Your task to perform on an android device: Show me the shoes that are best fit for all weather on the Temu app.
Image 0: 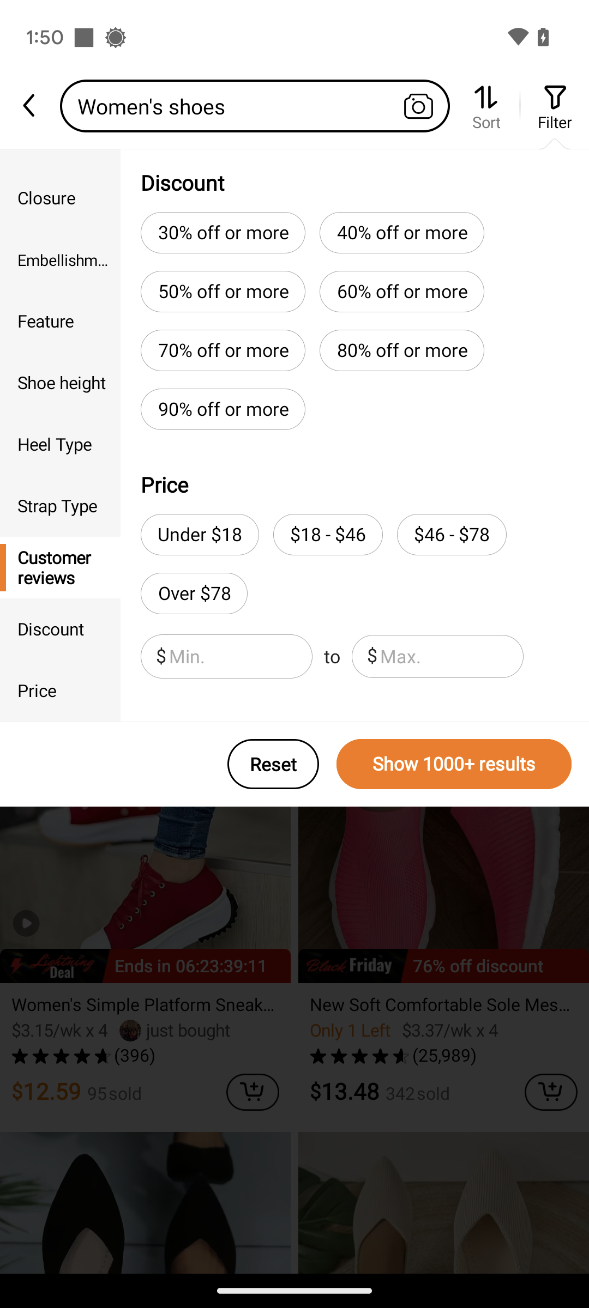
Scroll down on the screen until you find the season tab.
Step 0: scroll up
Image 1: 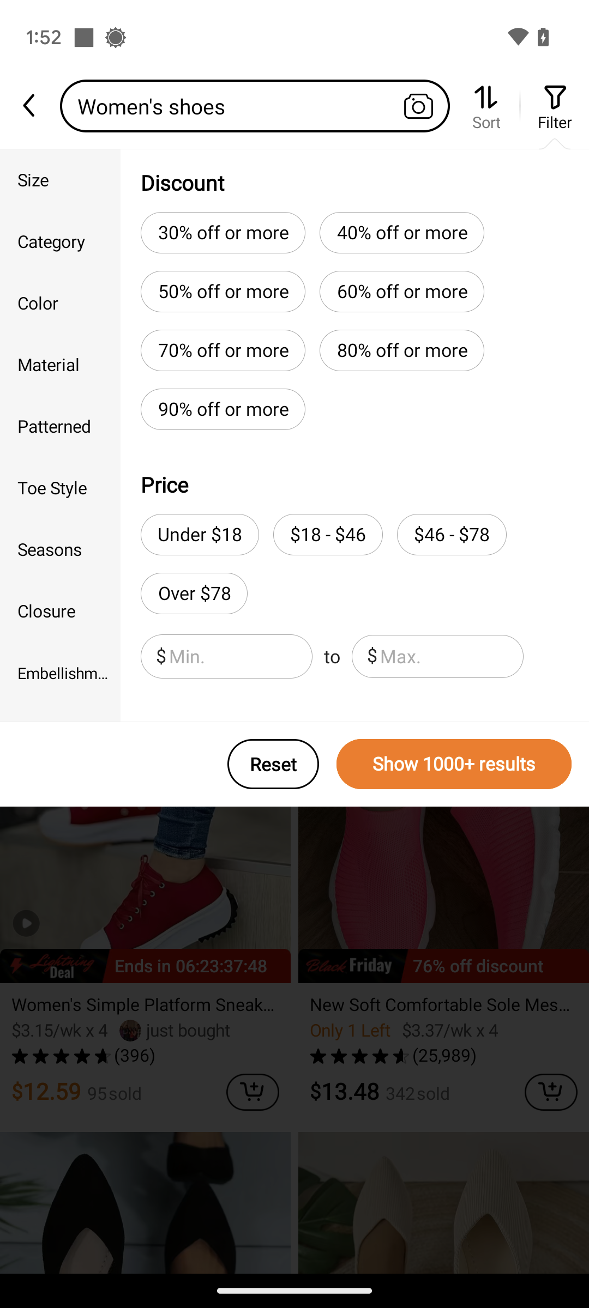
Click on Seasons tab.
Step 1: click (60, 549)
Image 2: 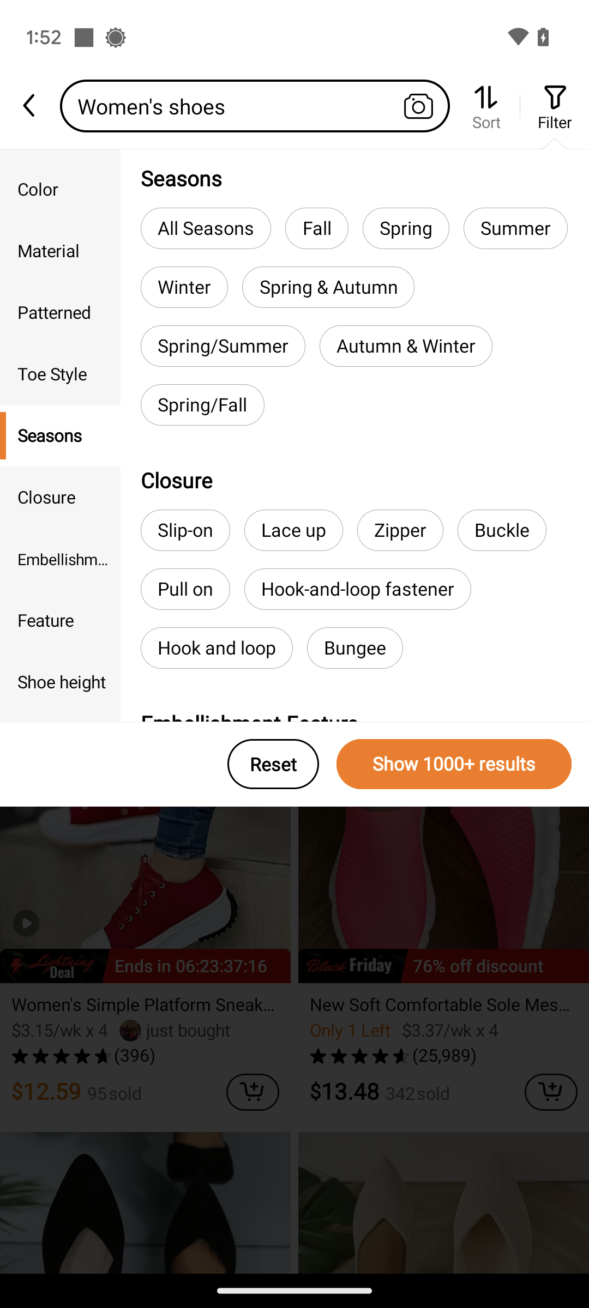
Select all seasons.
Step 2: click (206, 228)
Image 3: 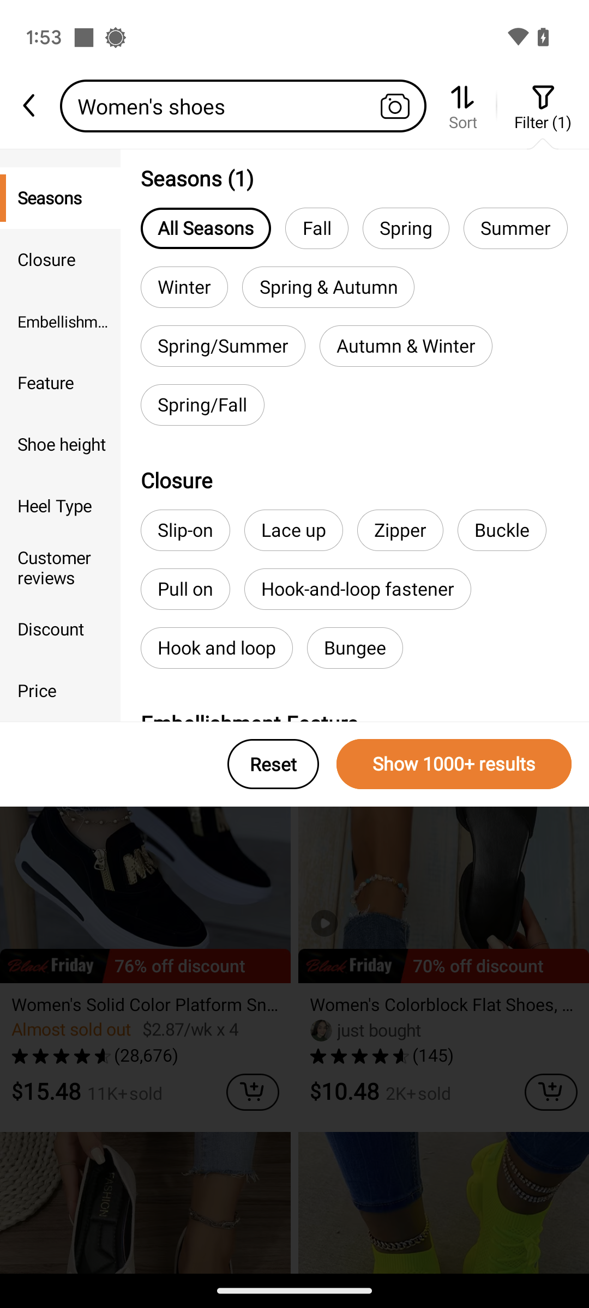
Click on Show 1000+ results tab.
Step 3: click (454, 764)